Your task to perform on an android device: In the Evolve app, In order to improve my meditation, I would like to listen to mountain mist music to experince the sounds of nature.
Image 0: 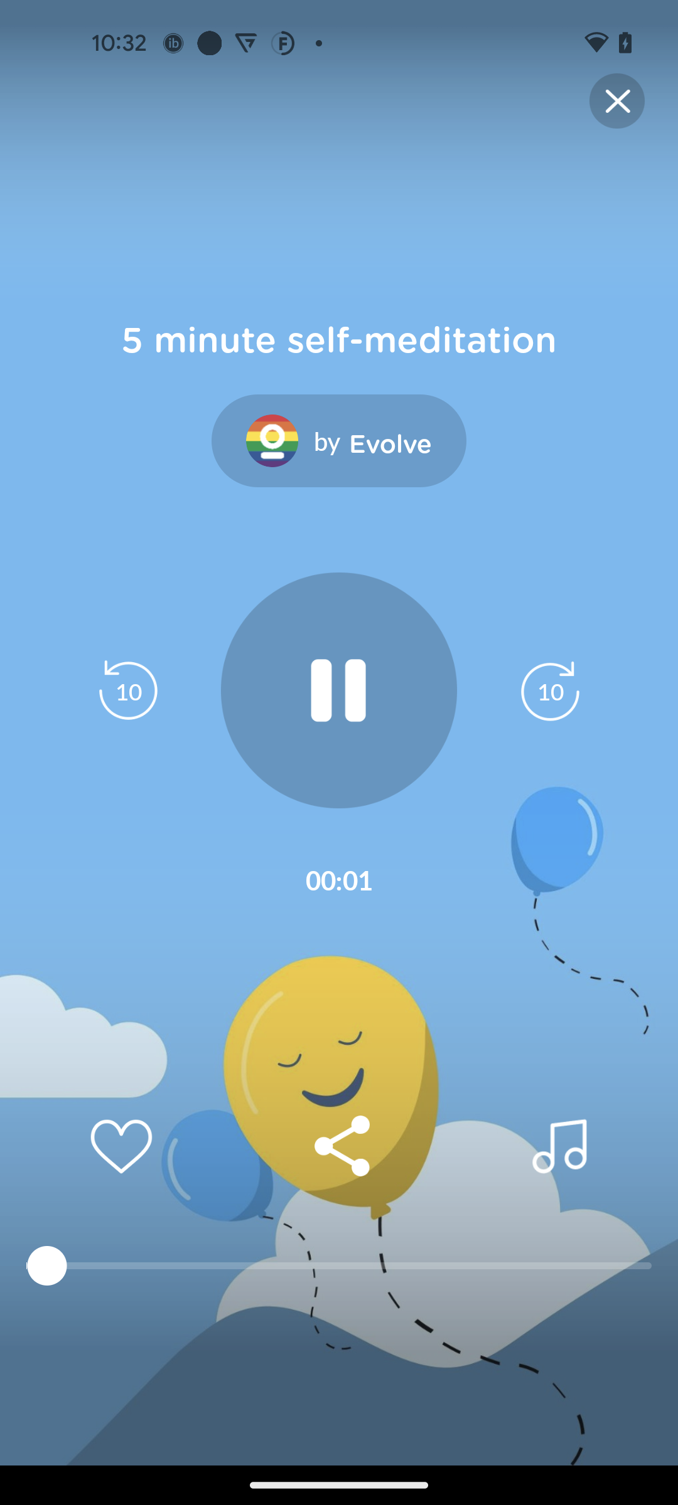
Click on the close icon
Step 0: click (615, 96)
Image 1: 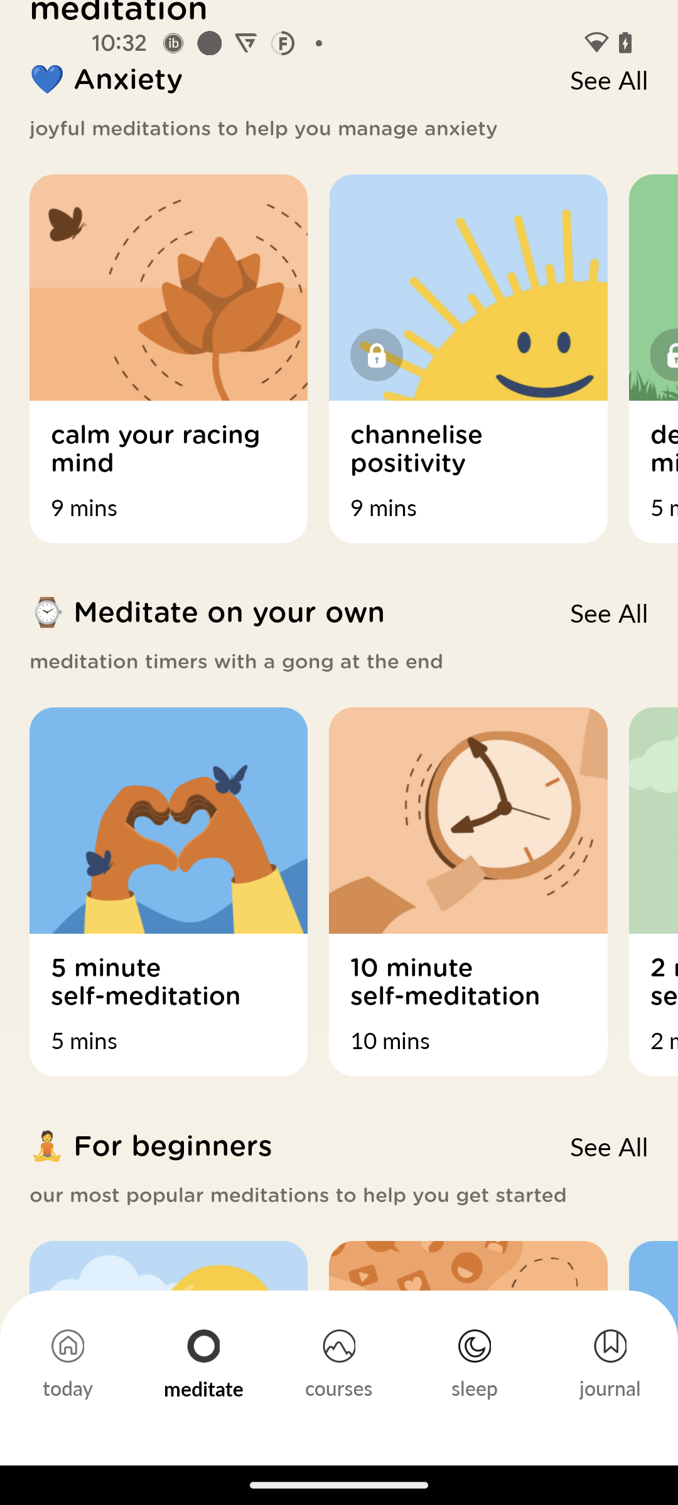
Swipe up to view the music
Step 1: scroll down
Image 2: 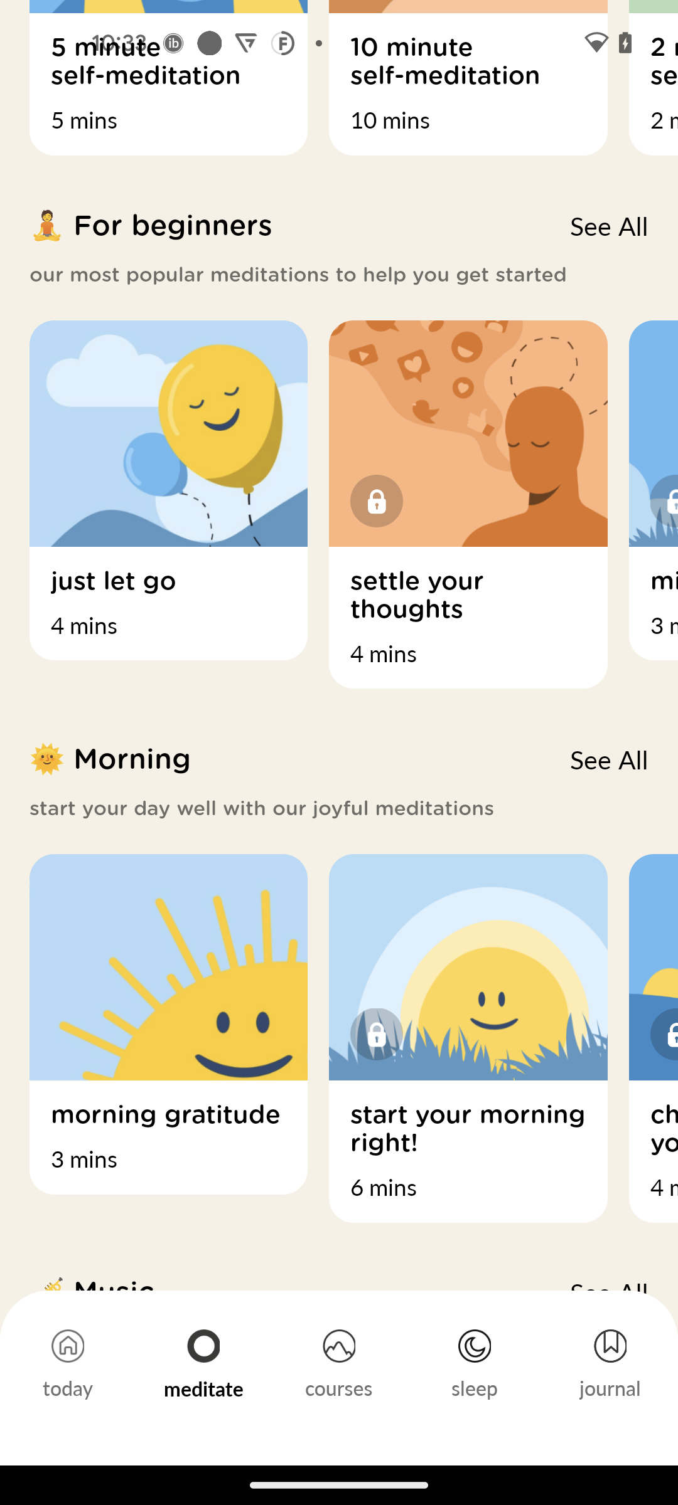
Swipe up to view the music
Step 2: scroll down
Image 3: 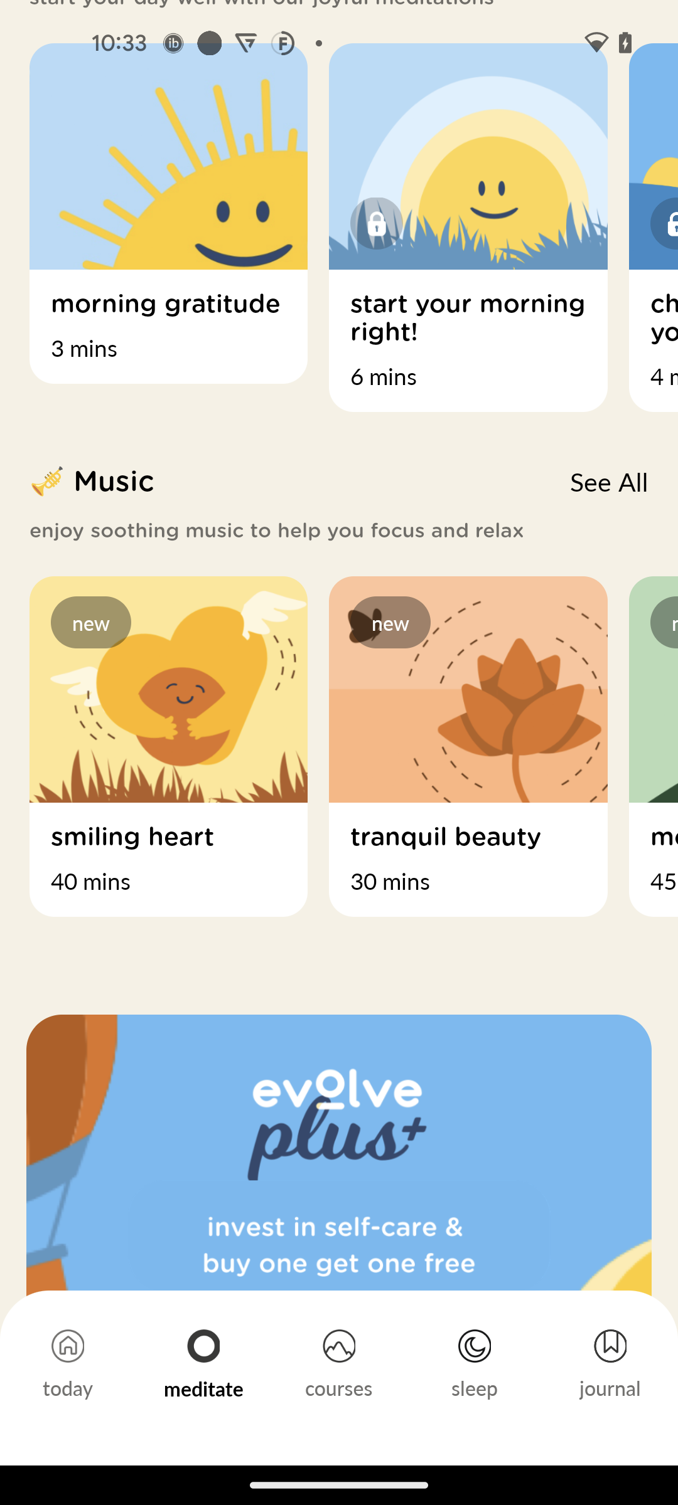
Click on the See all option 
Step 3: click (609, 481)
Image 4: 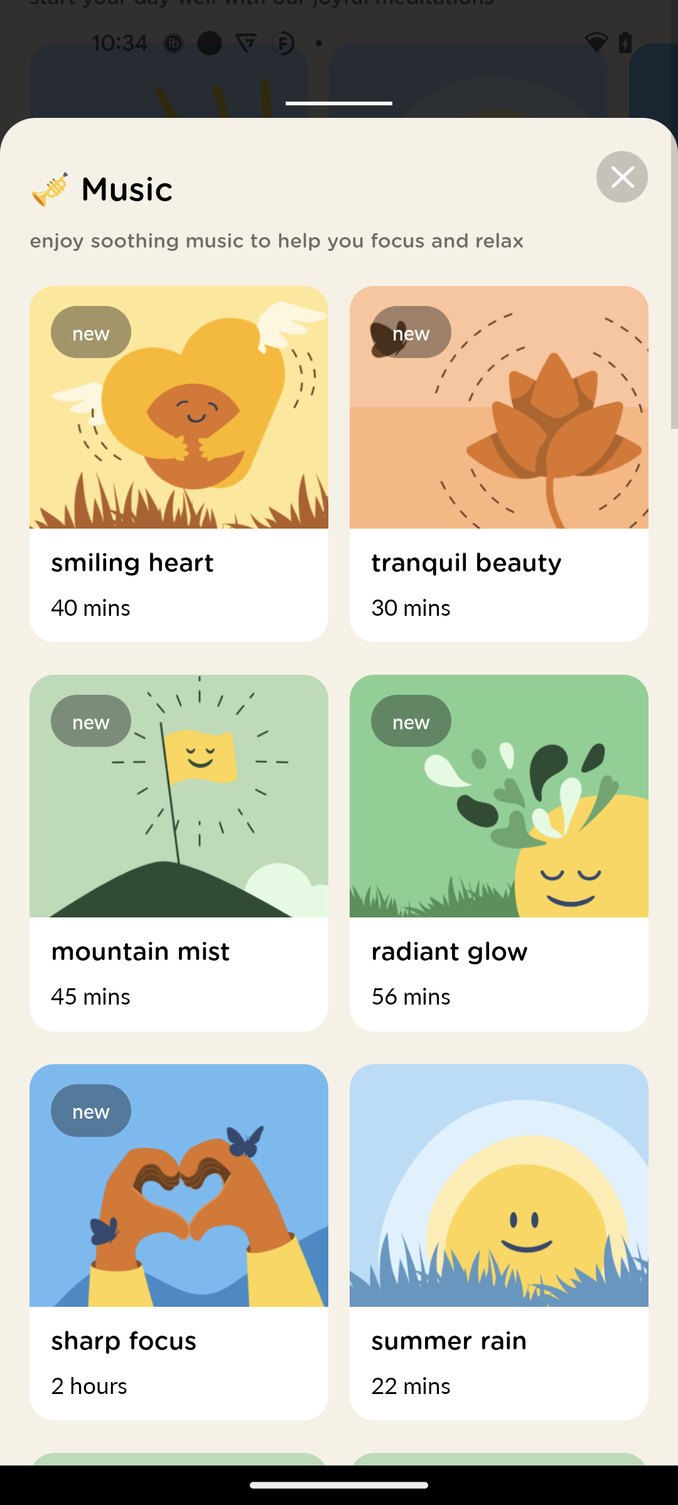
Click on the mountain mist option
Step 4: click (169, 885)
Image 5: 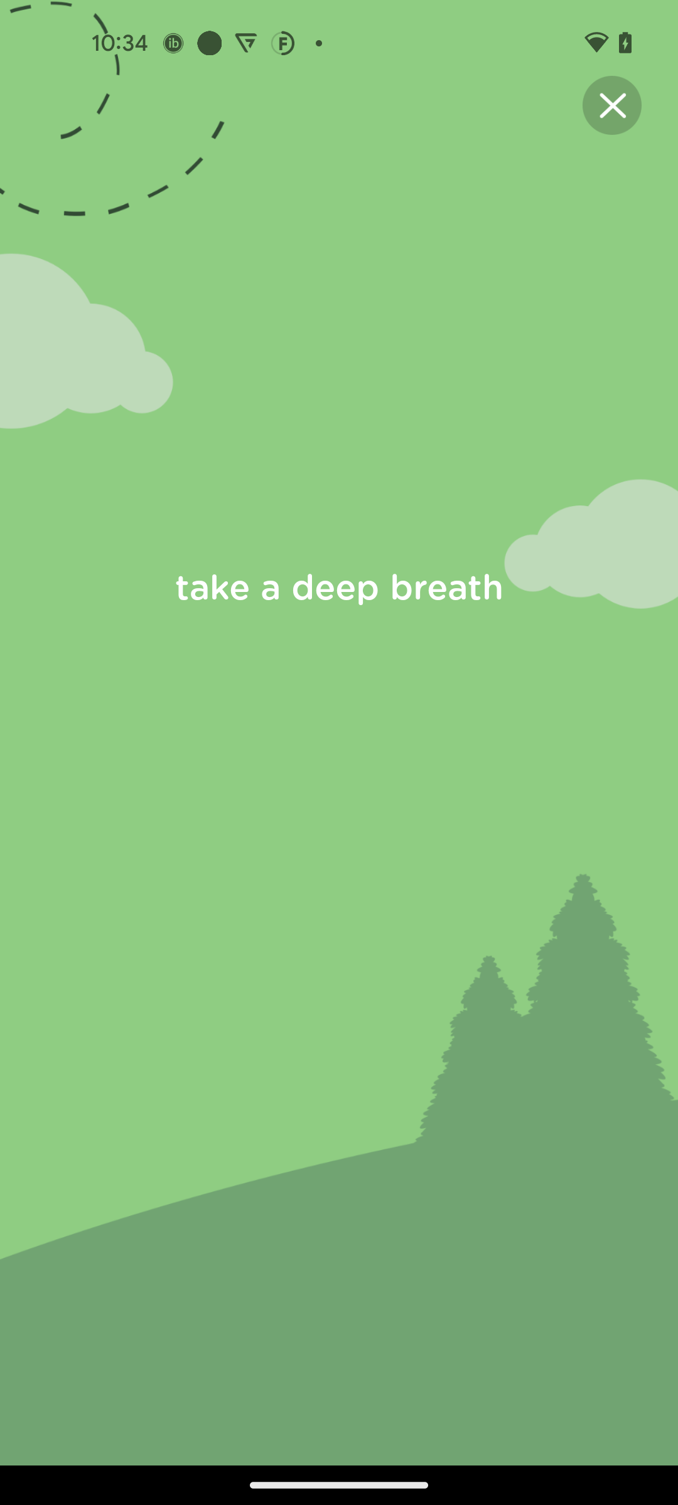
Click on the mountain mist option
Step 5: wait